Your task to perform on an android device: I want to listen to birds chirping because it gives me an internal sense of renewal. Use the Idanim app to hear birds chirping naturally.
Image 0: 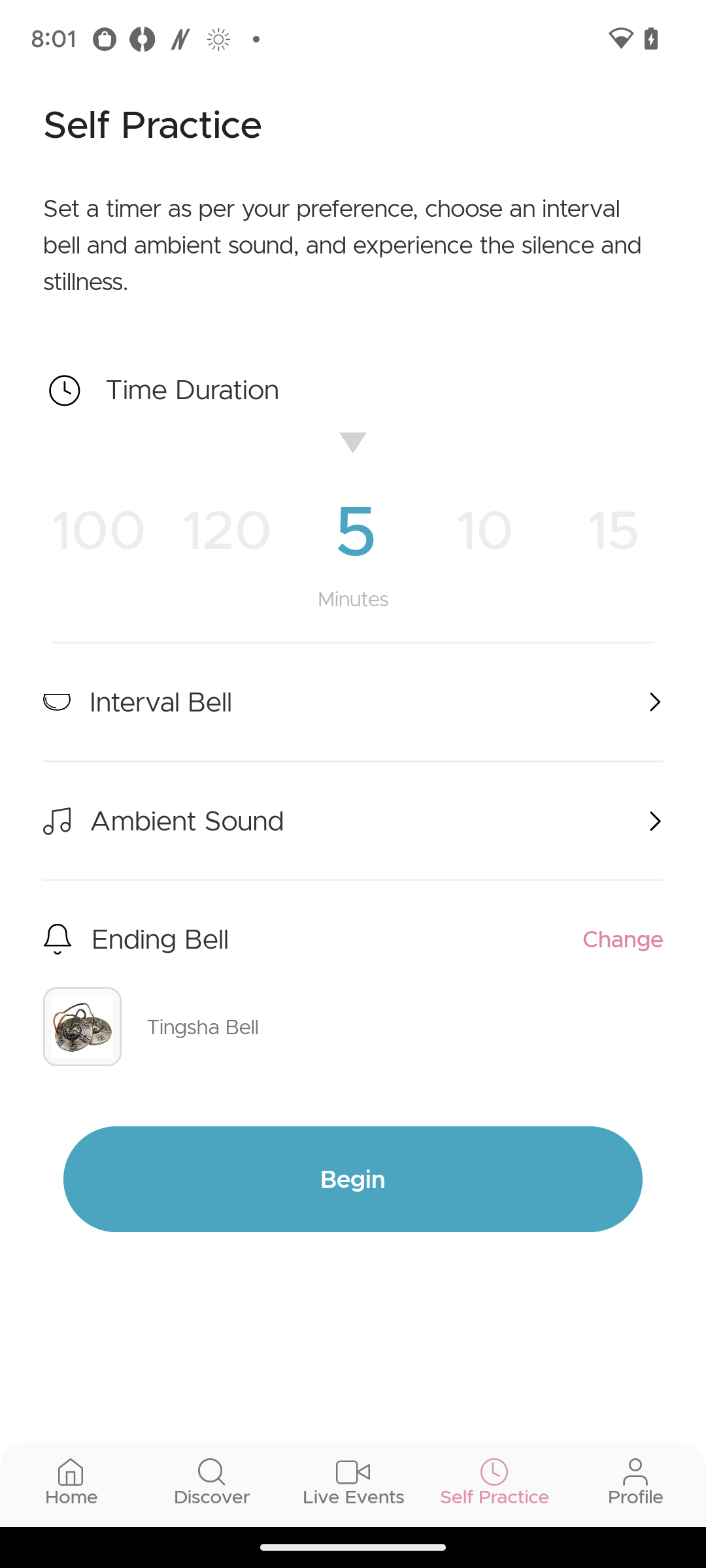
Click on the Discover button.
Step 0: click (212, 1505)
Image 1: 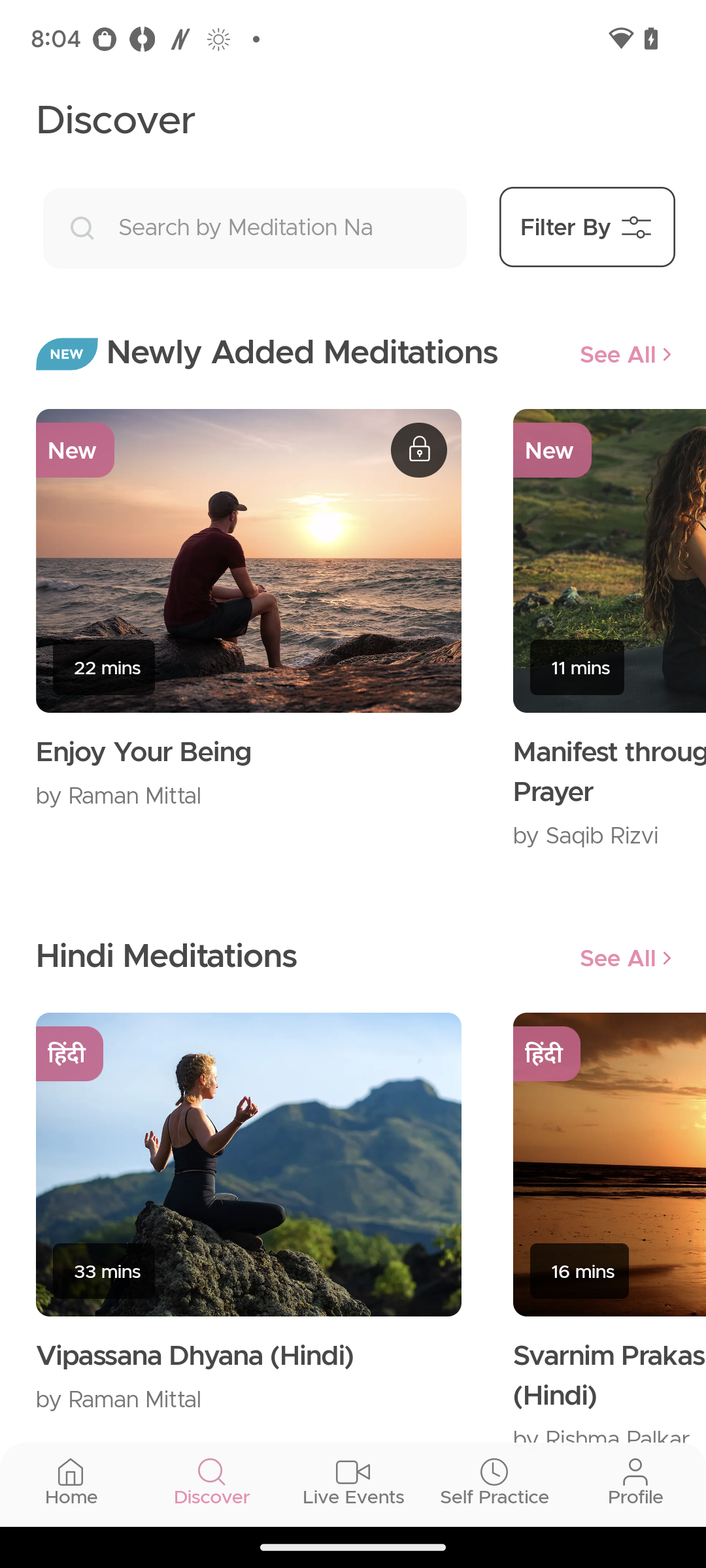
Swipe down to discover more.
Step 1: scroll down
Image 2: 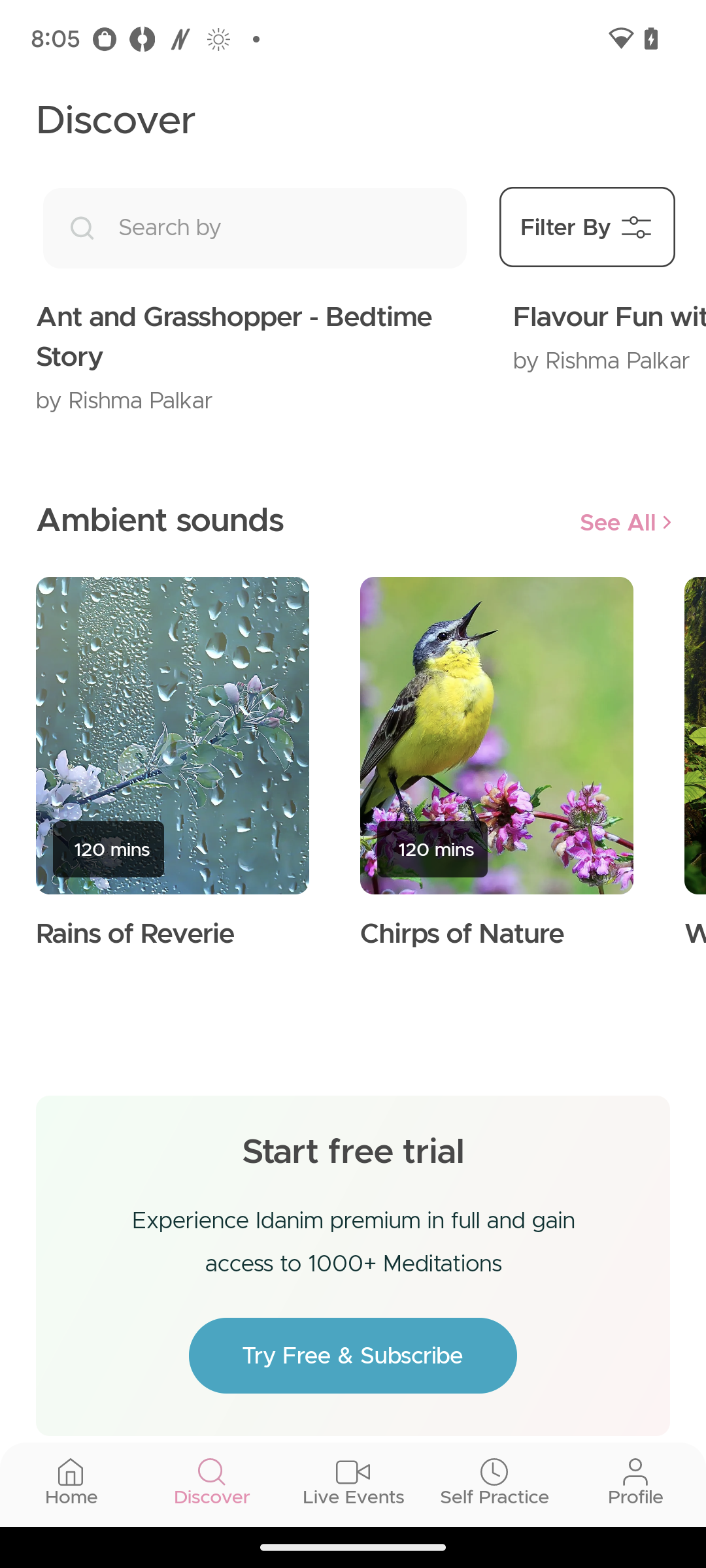
Select the Chirps of nature.
Step 2: click (496, 735)
Image 4: 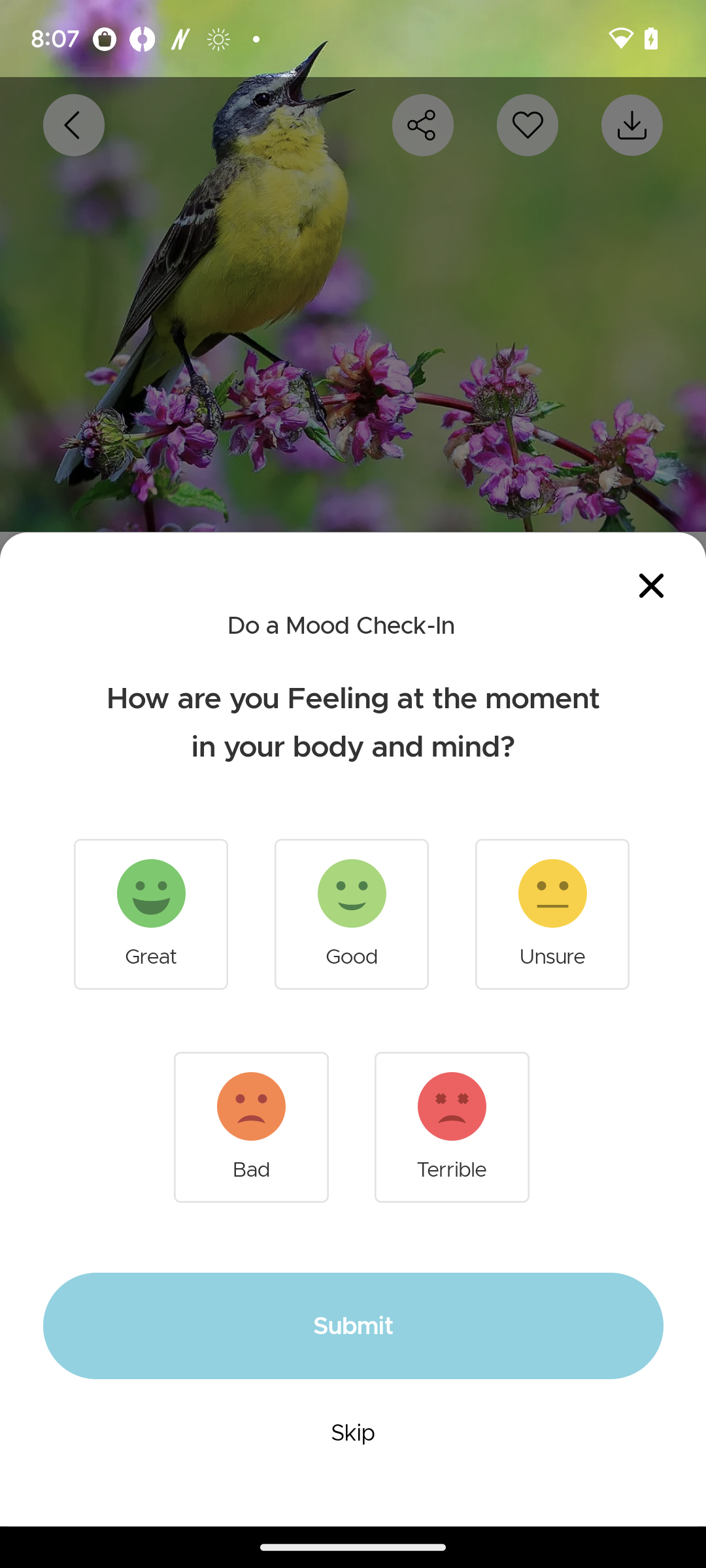
Click on the skip button.
Step 4: click (353, 1432)